Your task to perform on an android device: I'm walking from my gym back. Track the distance I walk using the Fitbit app.
Image 1: 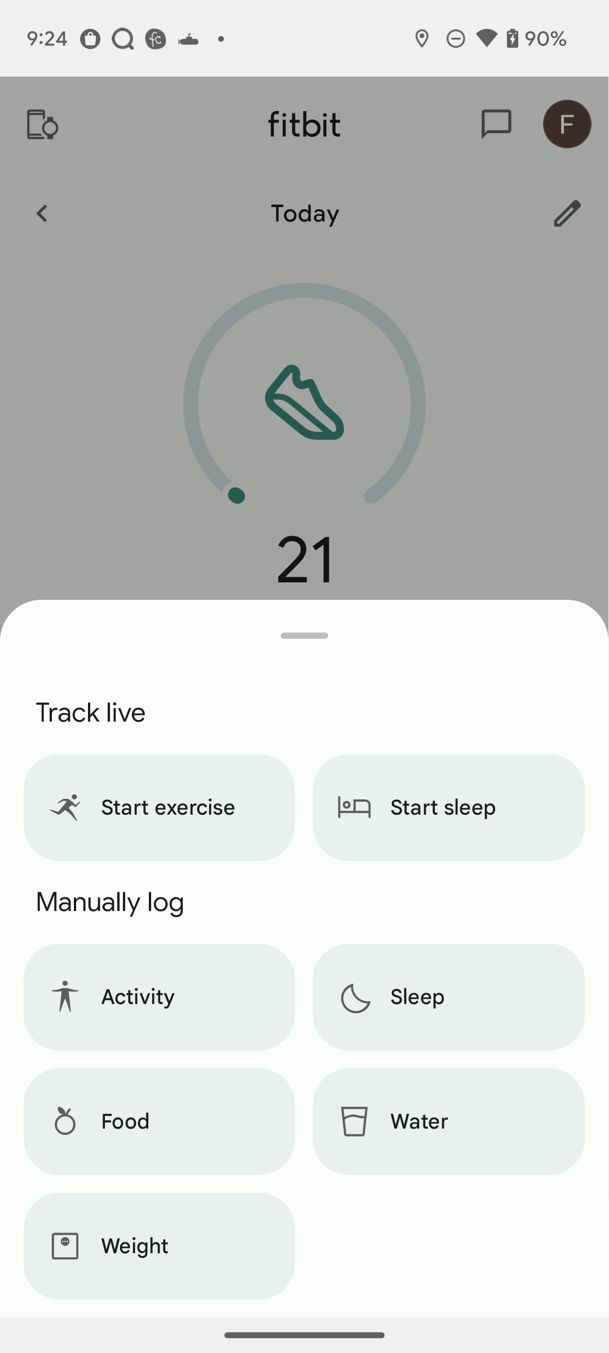
Click on the Start exercise option
Step 1: click (168, 807)
Image 2: 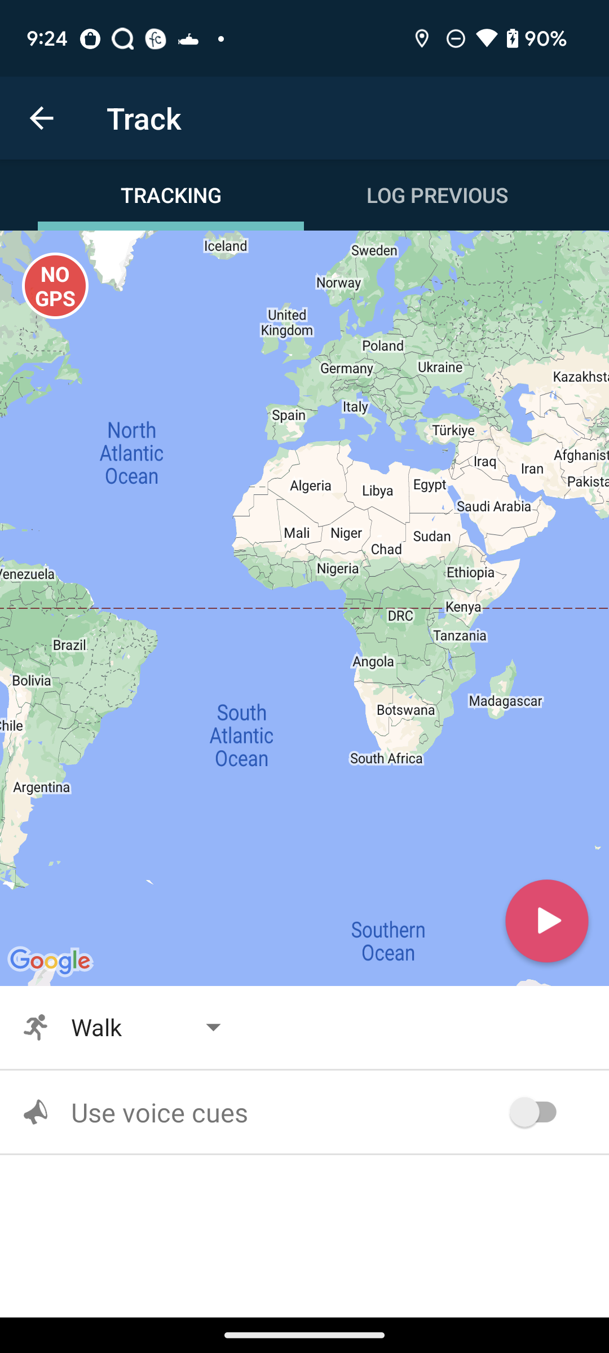
Click on the Play button 
Step 2: click (304, 608)